Your task to perform on an android device: In the CelebrityCruises app, I want to view the cruise scheduled for the trip to Barcelona.
Image 0: 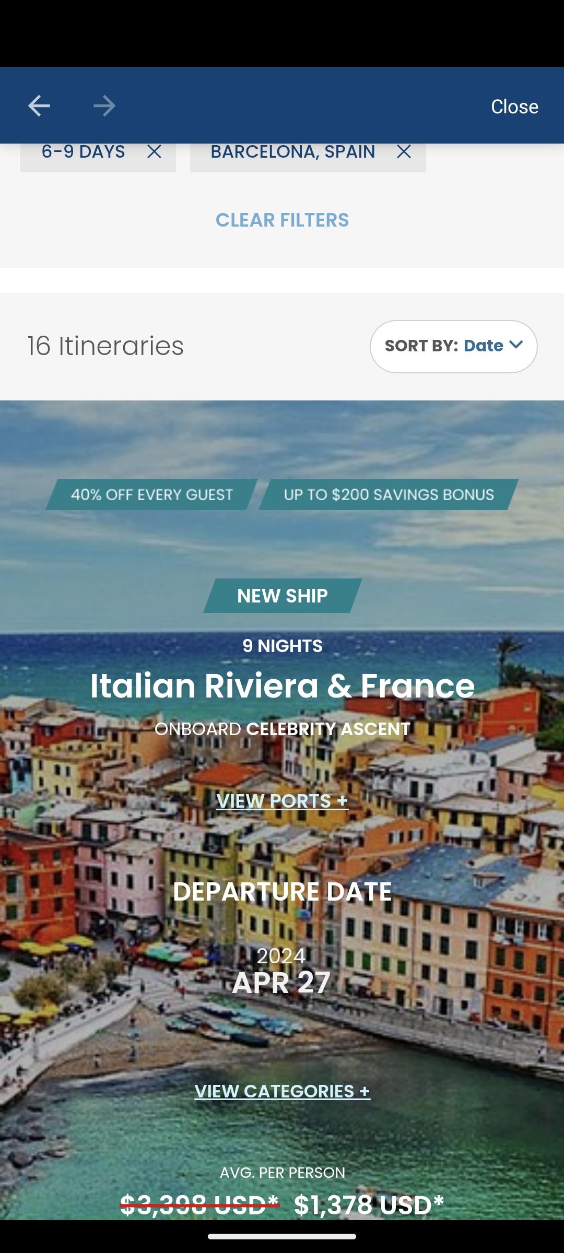
Swipe up the screen
Step 0: scroll down
Image 1: 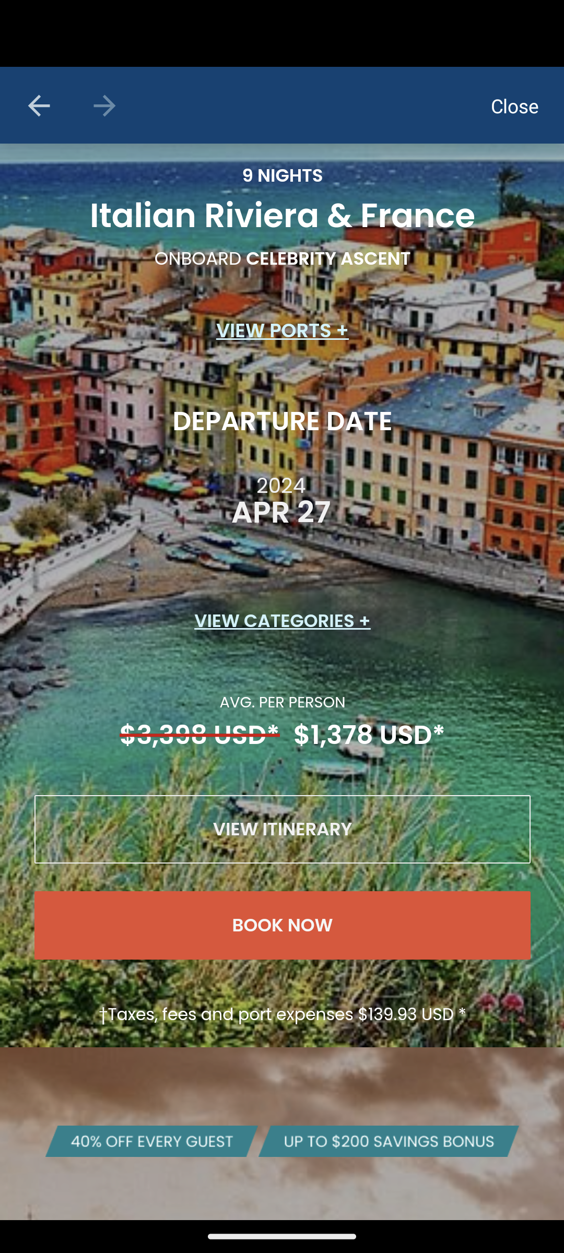
Click on the view itinerary button
Step 1: click (283, 830)
Image 2: 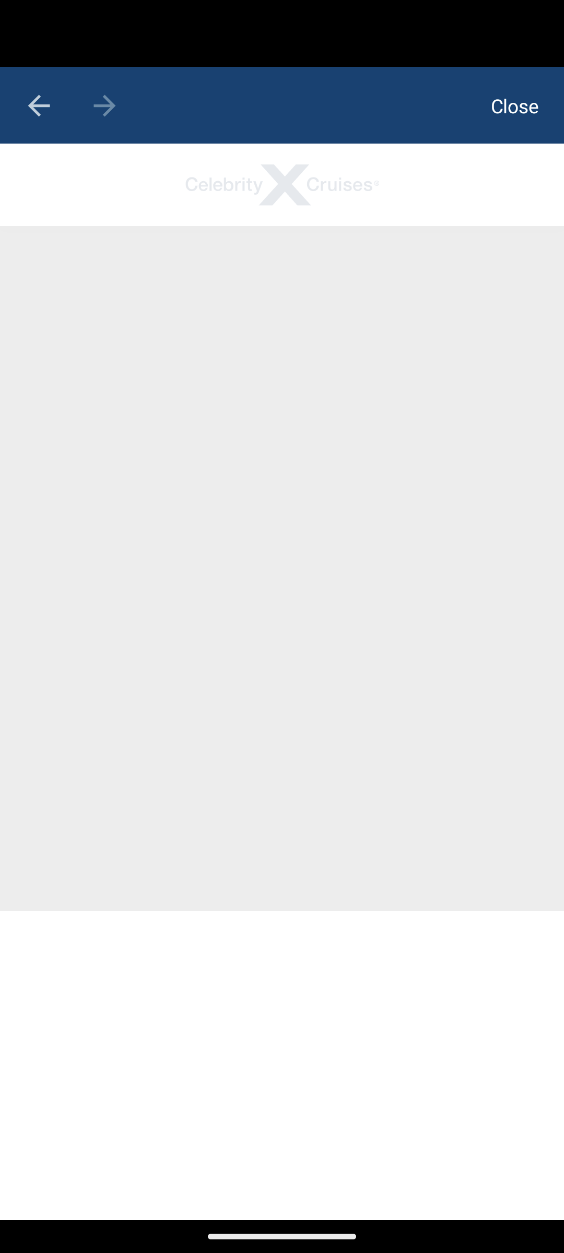
Click on the view itinerary button
Step 2: wait
Image 3: 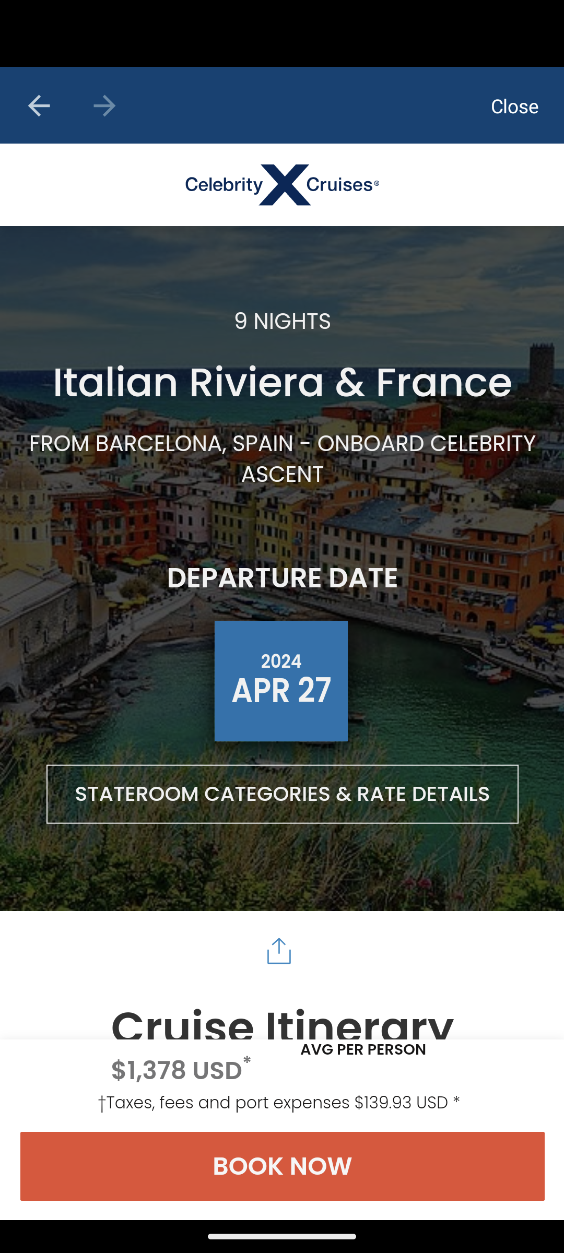
Swipe up the screen to view the schedule
Step 3: scroll down
Image 4: 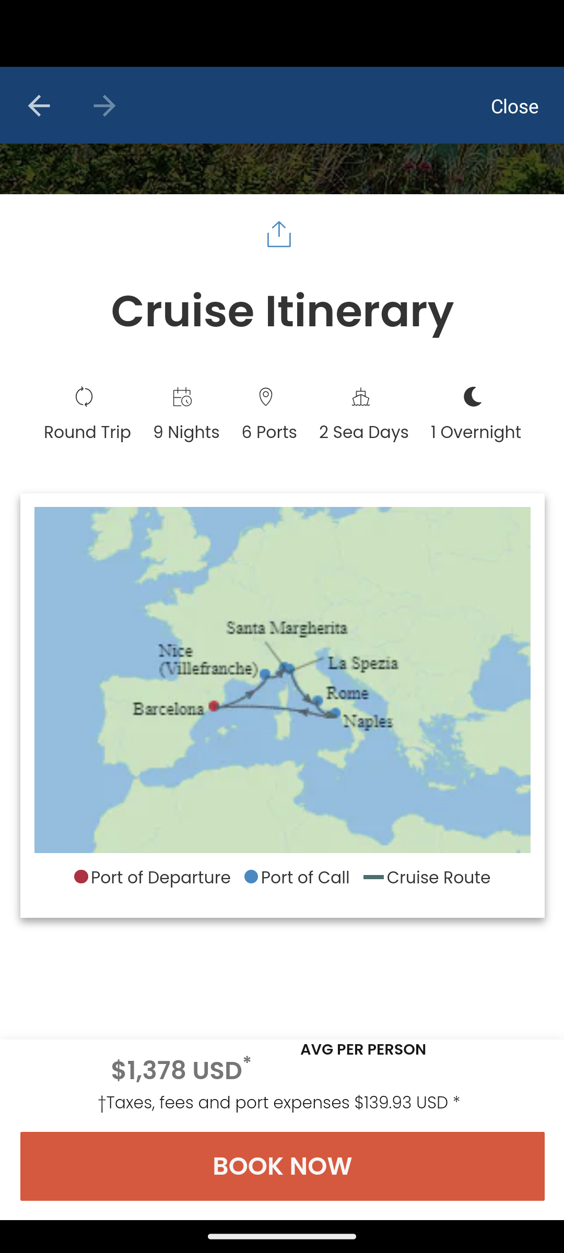
Swipe up the screen to view the schedule
Step 4: scroll down
Image 5: 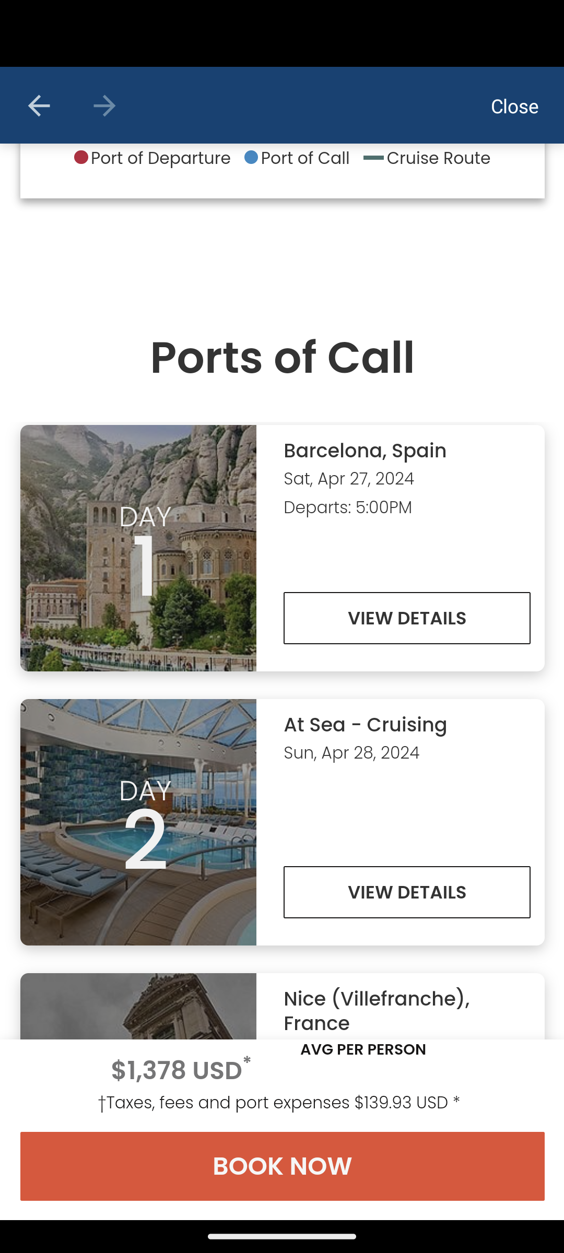
Swipe up the screen to view the schedule
Step 5: scroll down
Image 6: 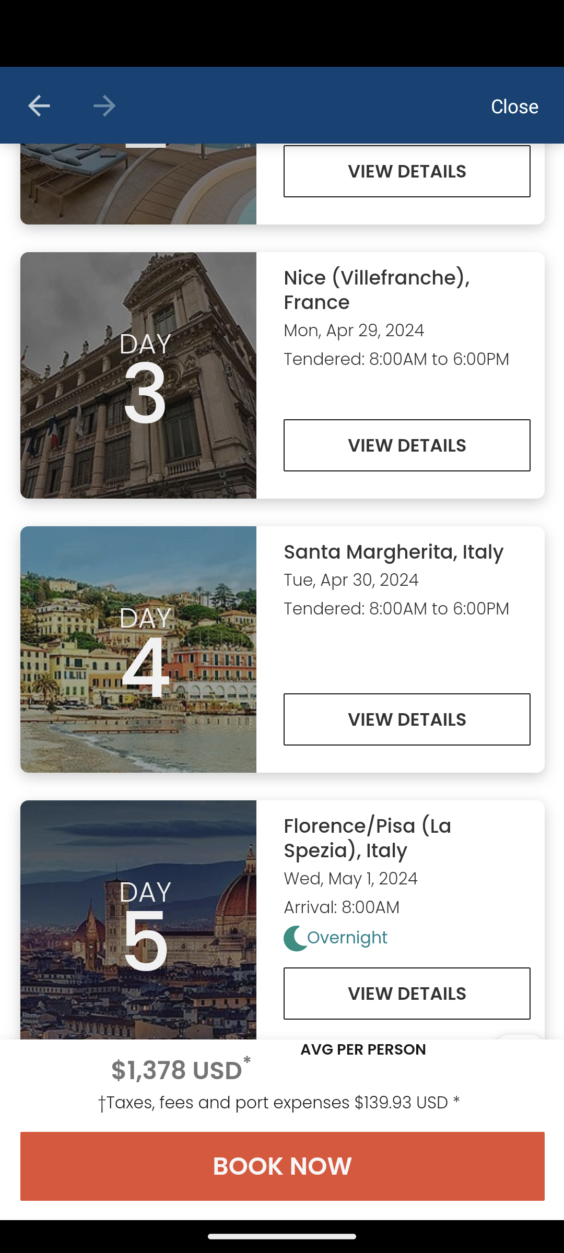
Swipe up the screen to view the schedule
Step 6: scroll down
Image 7: 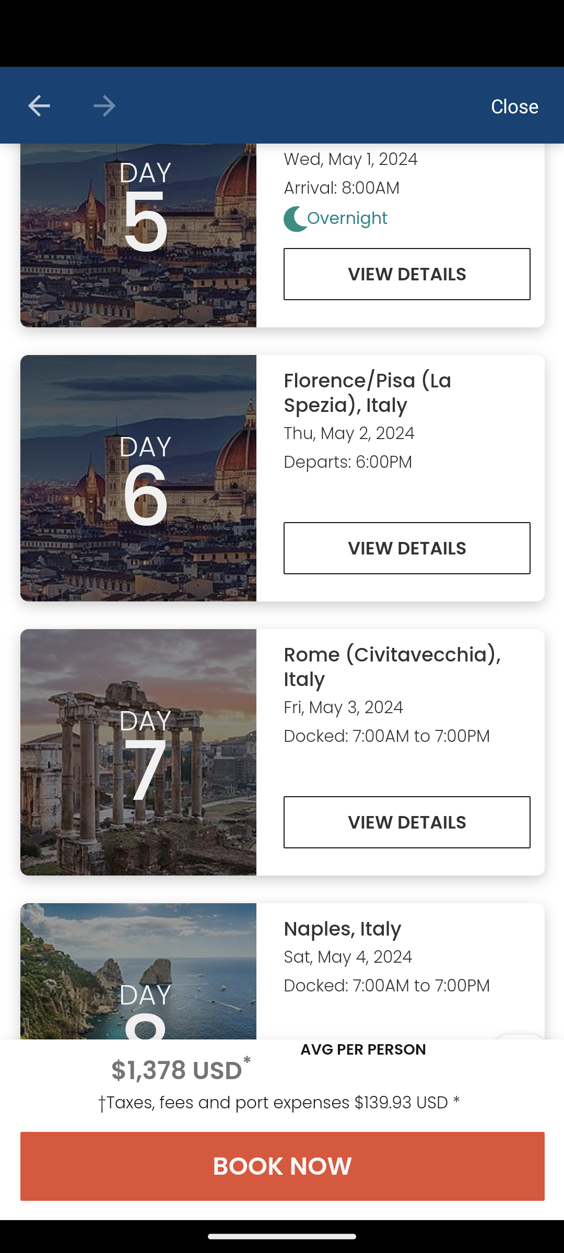
Swipe up the screen to view the schedule
Step 7: scroll down